Your task to perform on an android device: Open the Carols Competition in the FormsApp app.
Image 0: 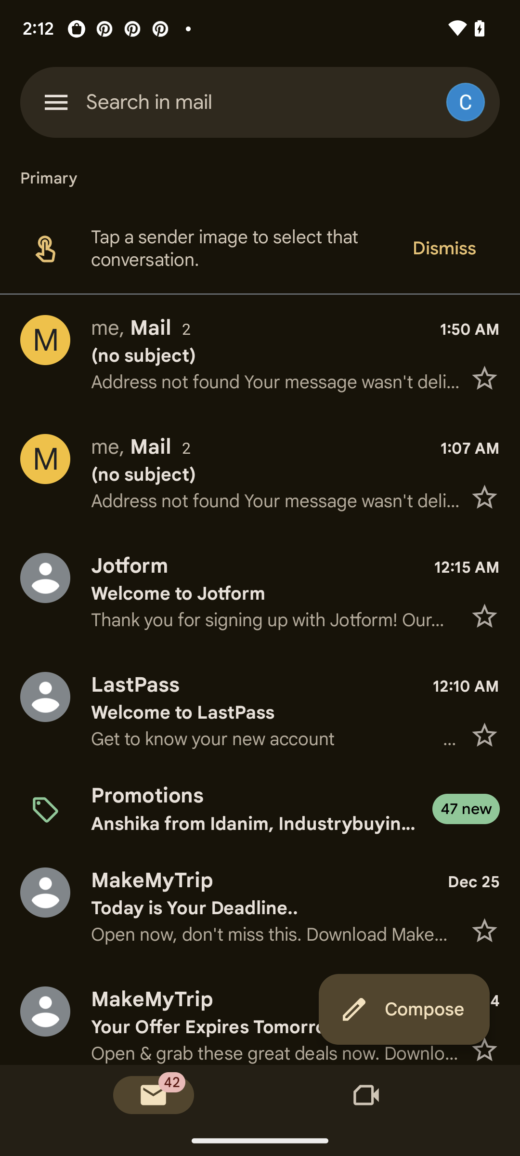
Open the FormsApp app.
Step 0: open app "FormsApp"
Image 1: 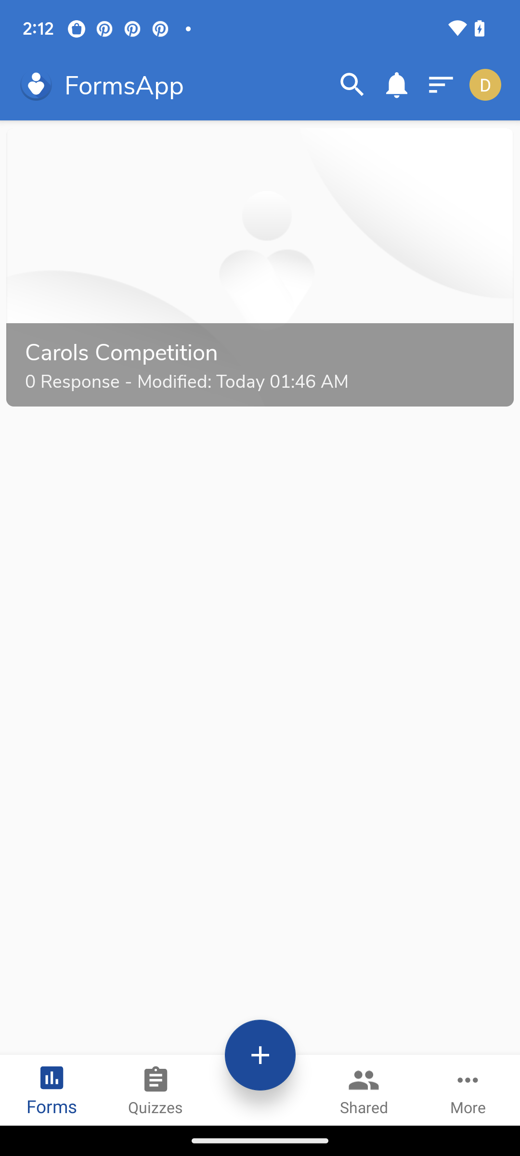
Click on the form.
Step 1: click (260, 267)
Image 3: 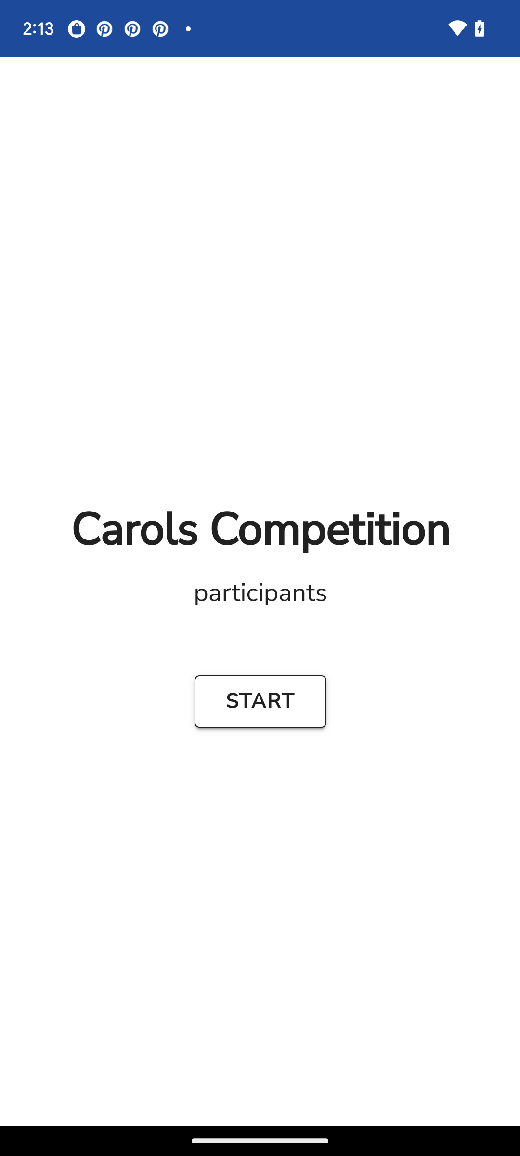
Click on the start button.
Step 3: click (260, 701)